Your task to perform on an android device: Increase the font size from 100 to 113 for the book in the Google Play Books app.
Image 0: 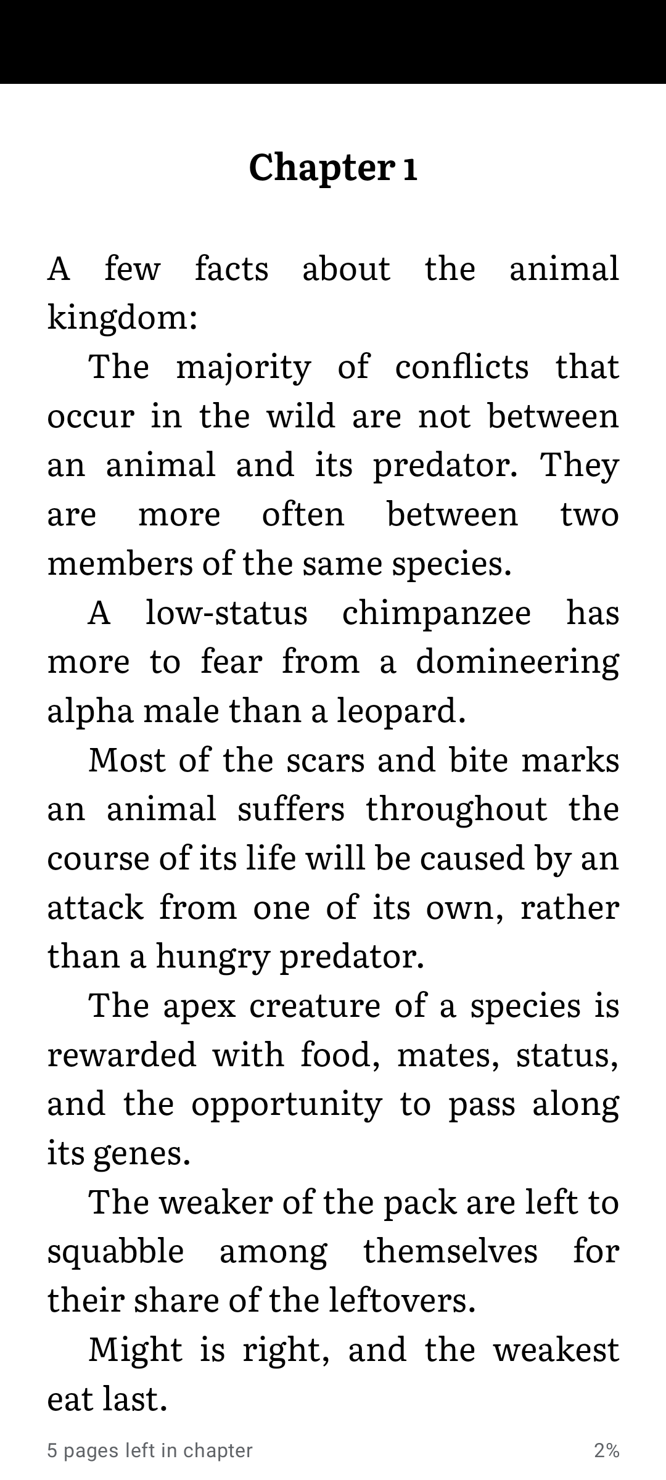
Click at the center of the page.
Step 0: click (333, 781)
Image 1: 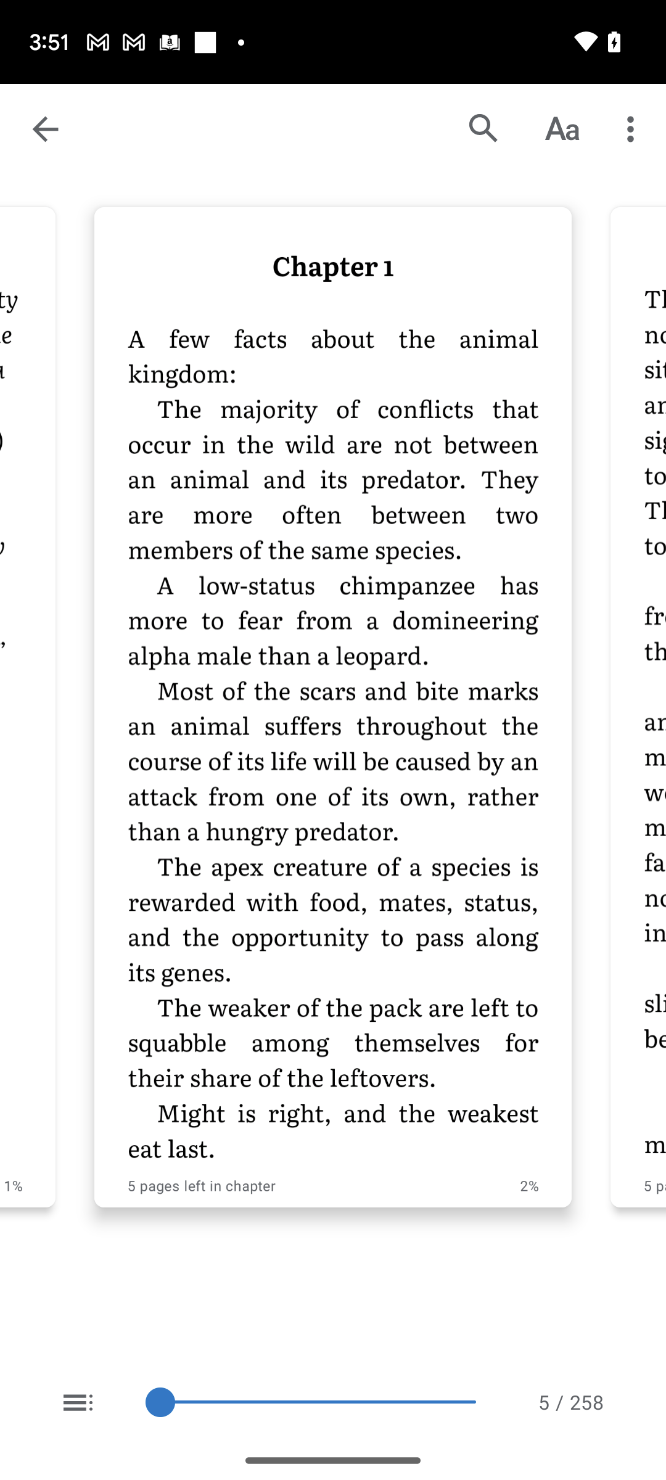
Click on the alphabet icon at the top right of the screen.
Step 1: click (562, 129)
Image 2: 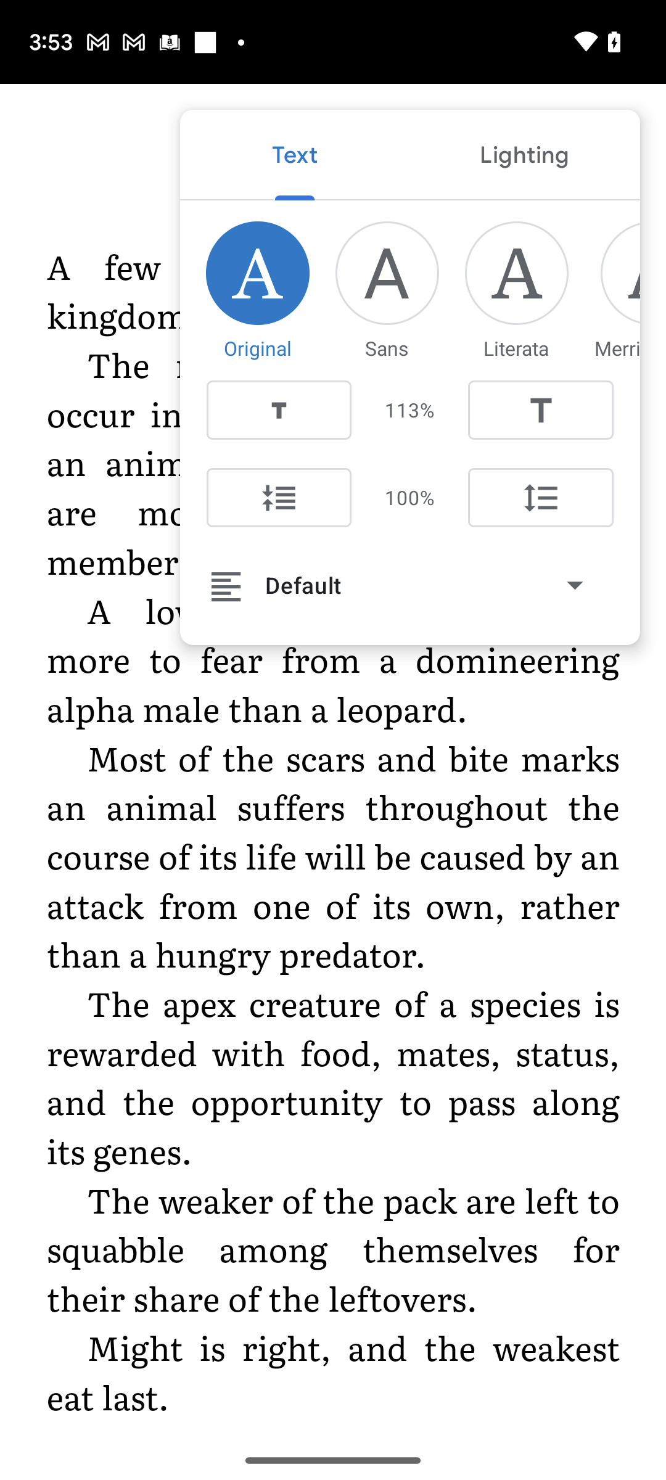
Click on the alphabet icon at the top right of the screen.
Step 2: wait
Image 3: 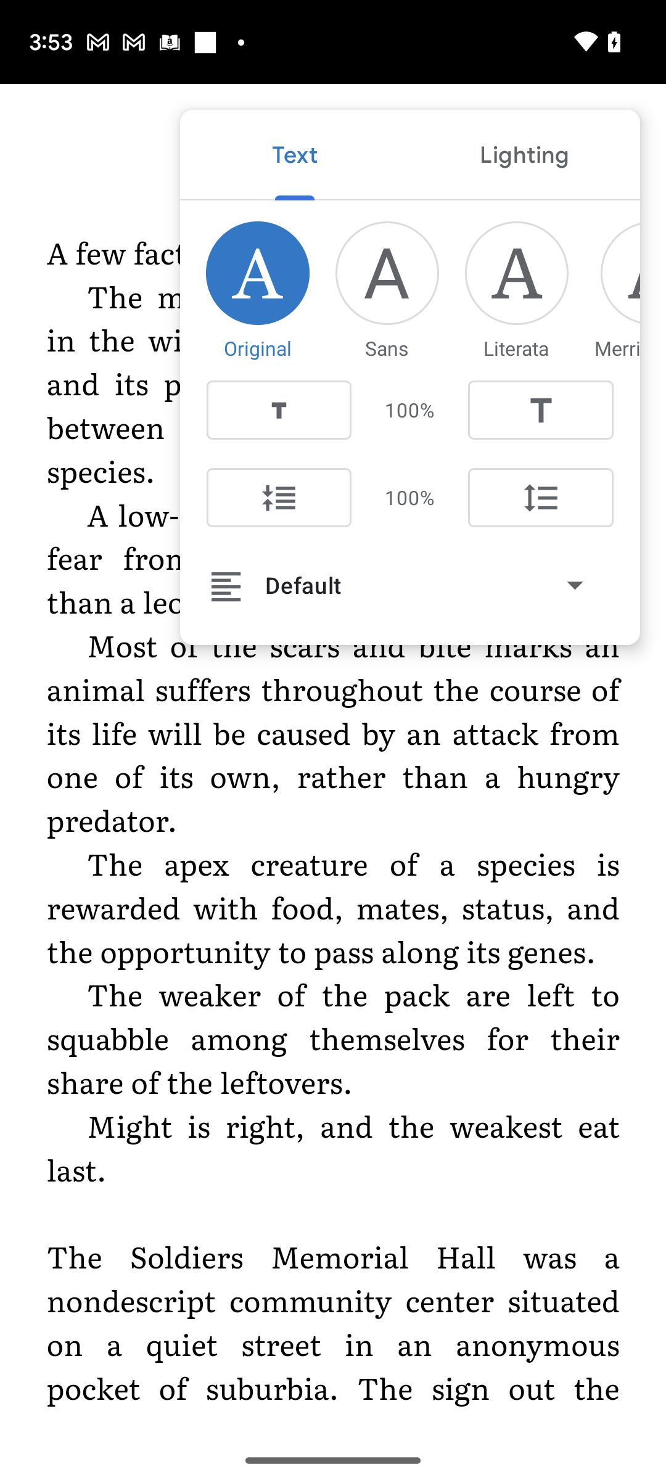
Click on the Big T.
Step 3: click (541, 410)